Your task to perform on an android device: In the DHgate app, look for a washing machine in top loading Washing Machines Category
Image 0: 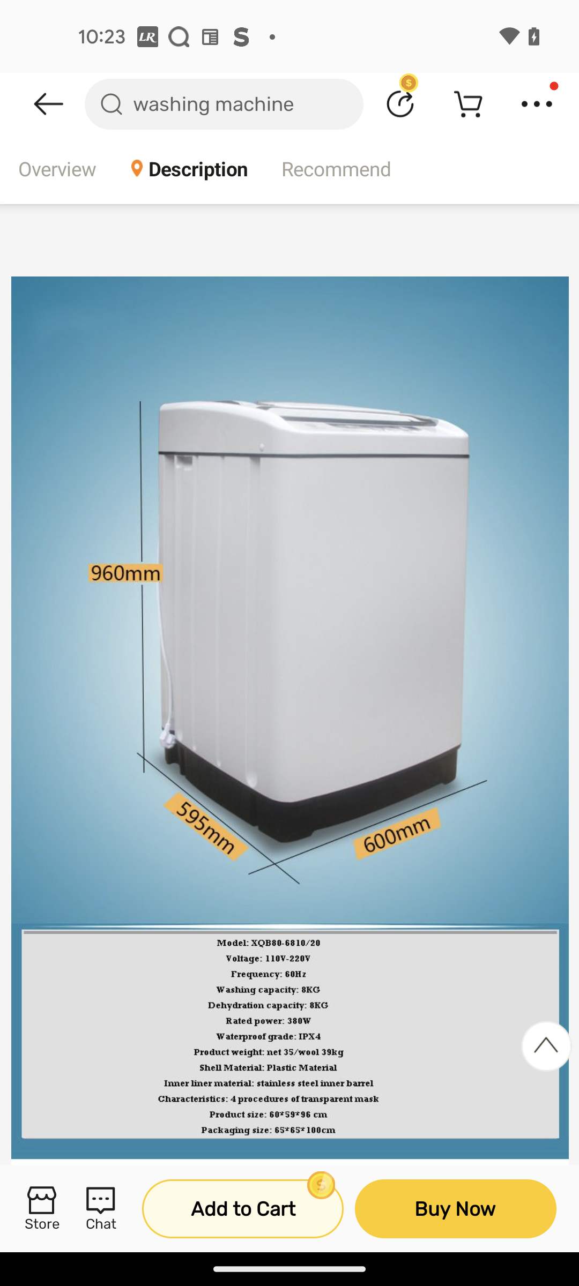
Go back to the previous screen
Step 0: press back button
Image 1: 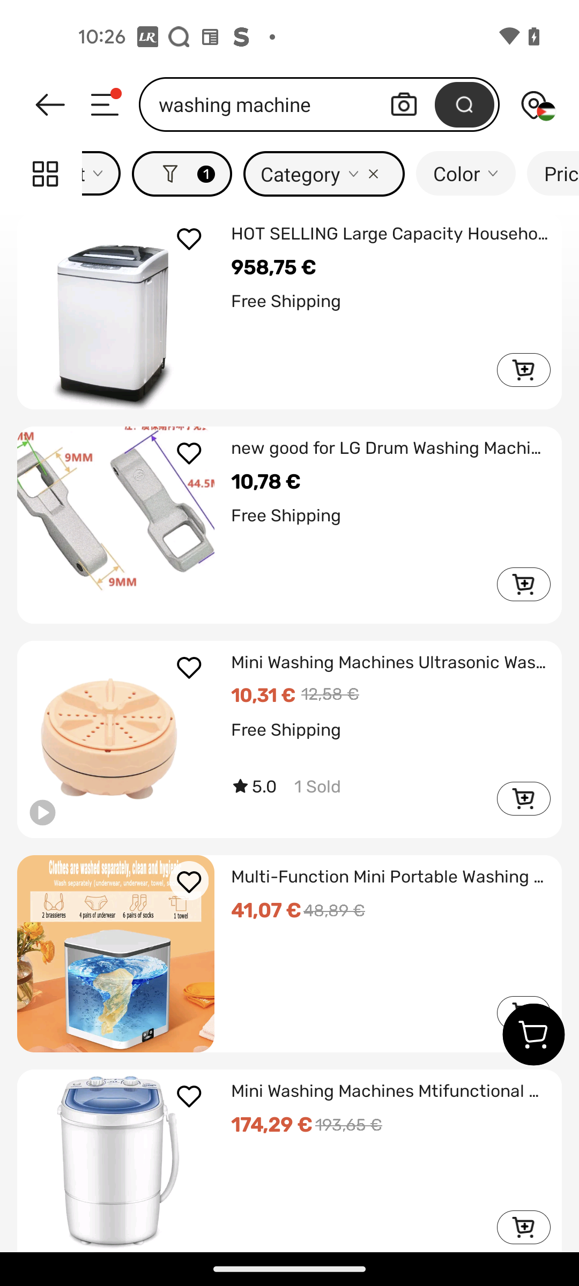
Go to the Category
Step 1: click (300, 174)
Image 2: 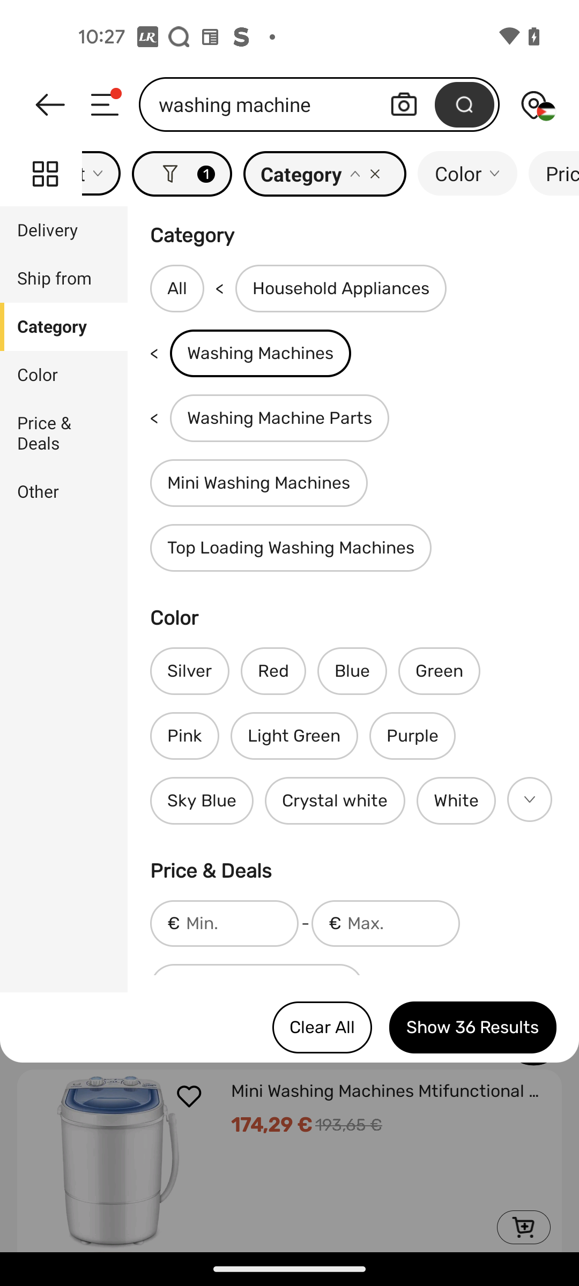
Select Top loading Washing Machines
Step 2: click (291, 548)
Image 3: 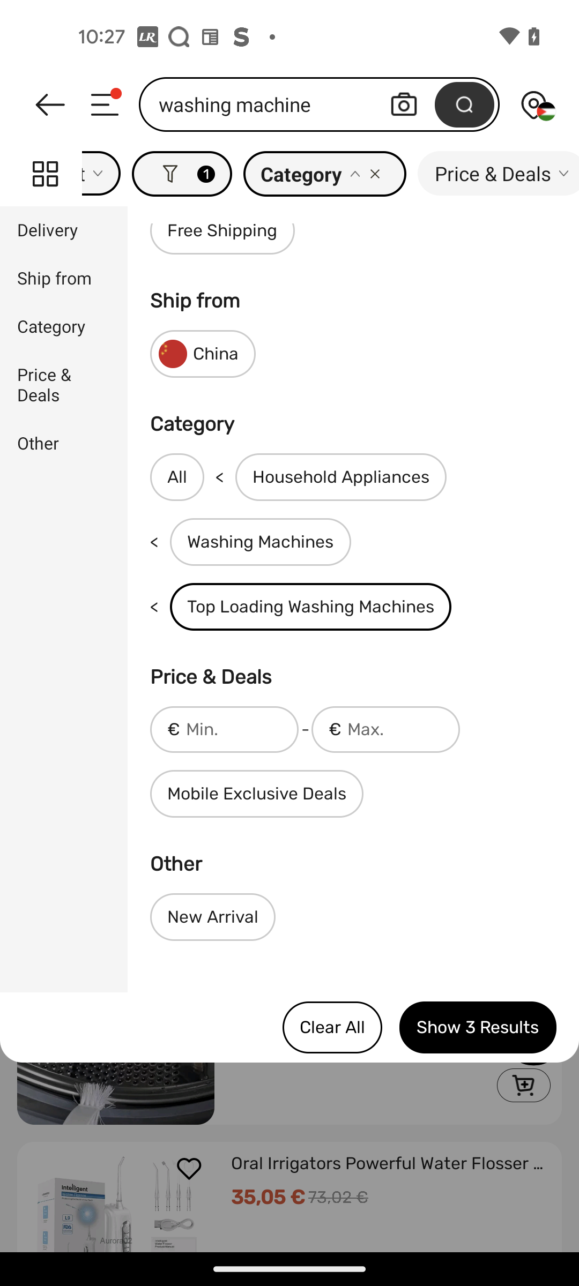
Click on Show 3 results button
Step 3: click (478, 1027)